Your task to perform on an android device: I want to search for a hotel in London on the 21st of December for my stay as my flight to Newark on 21st of December to meet my dad will have a layover there.
Image 0: 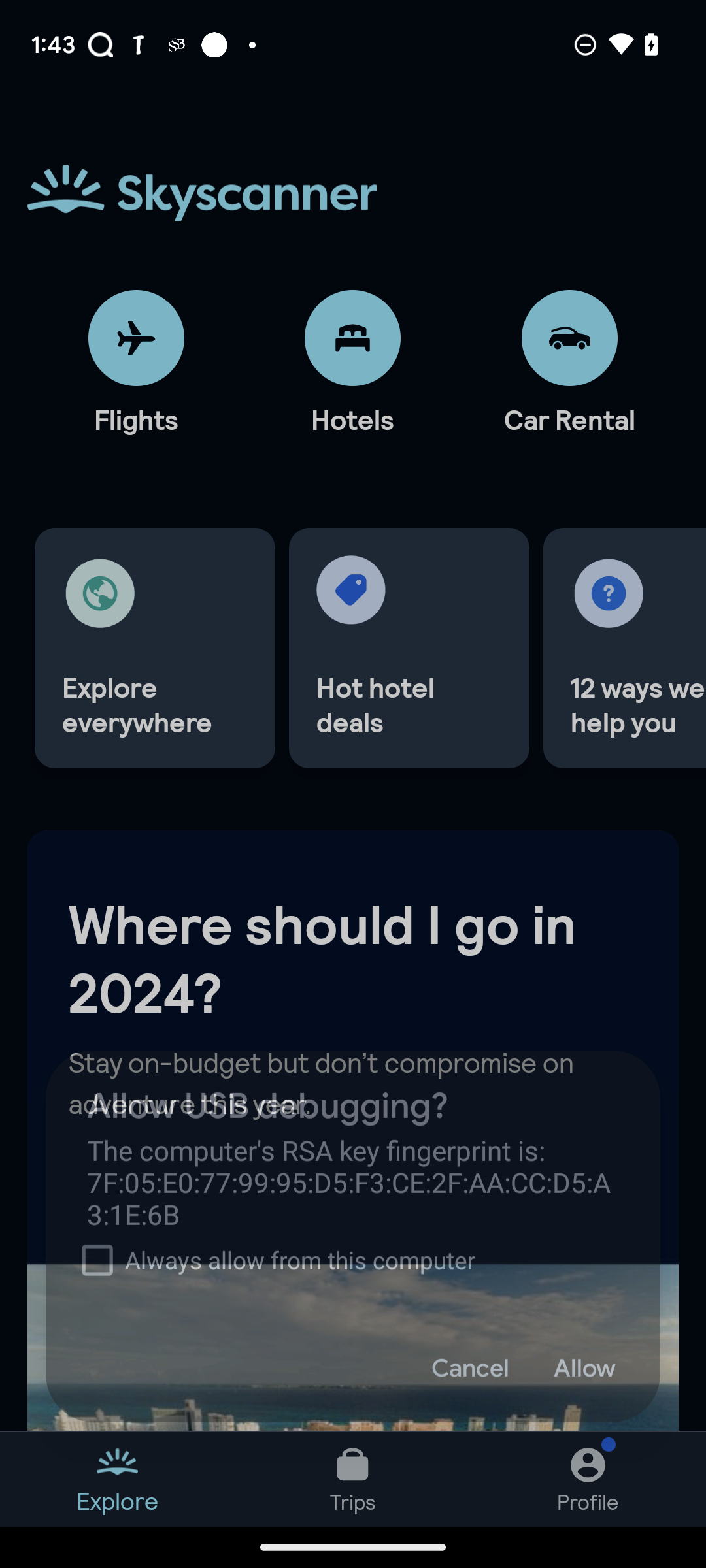
Step 0: wait
Image 1: 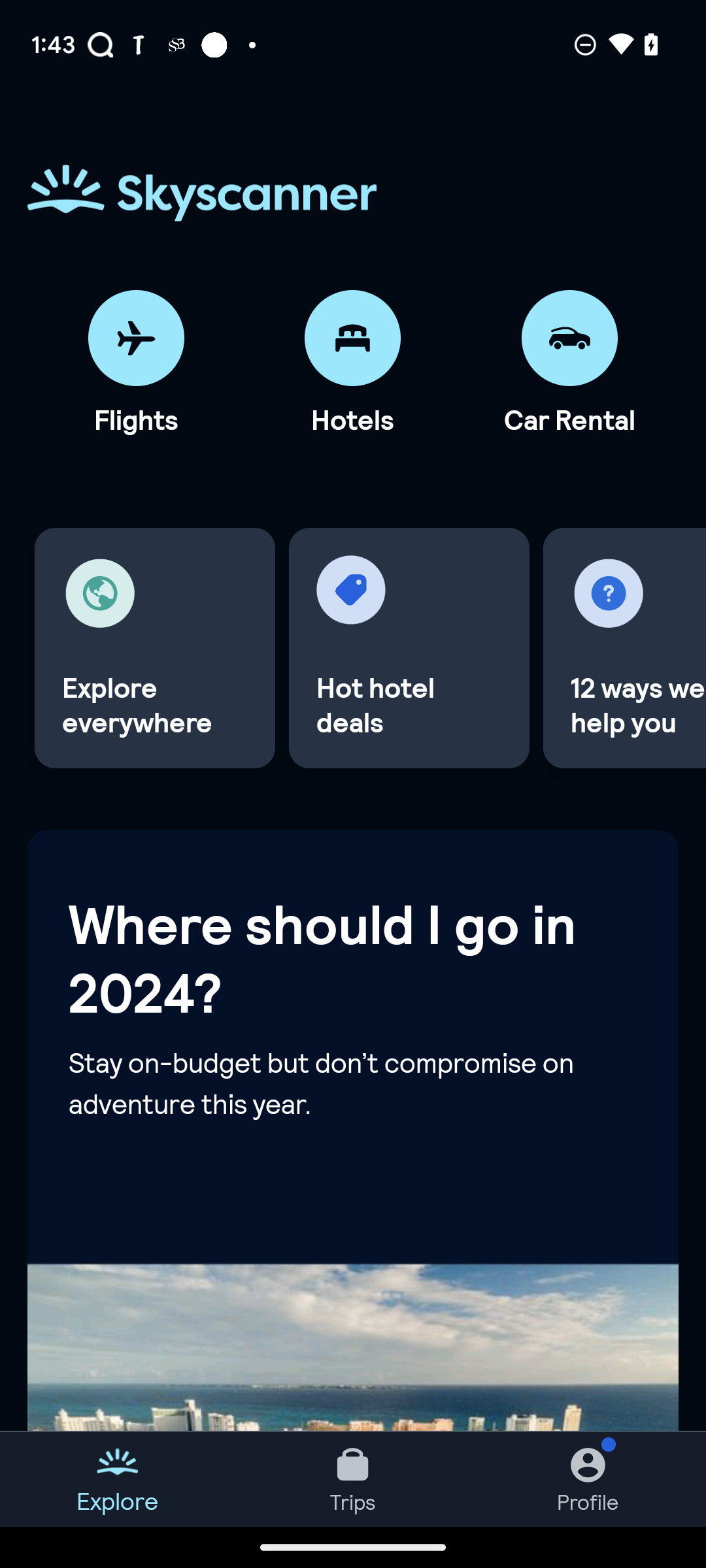
Click on the Hotels option.
Step 1: click (352, 338)
Image 2: 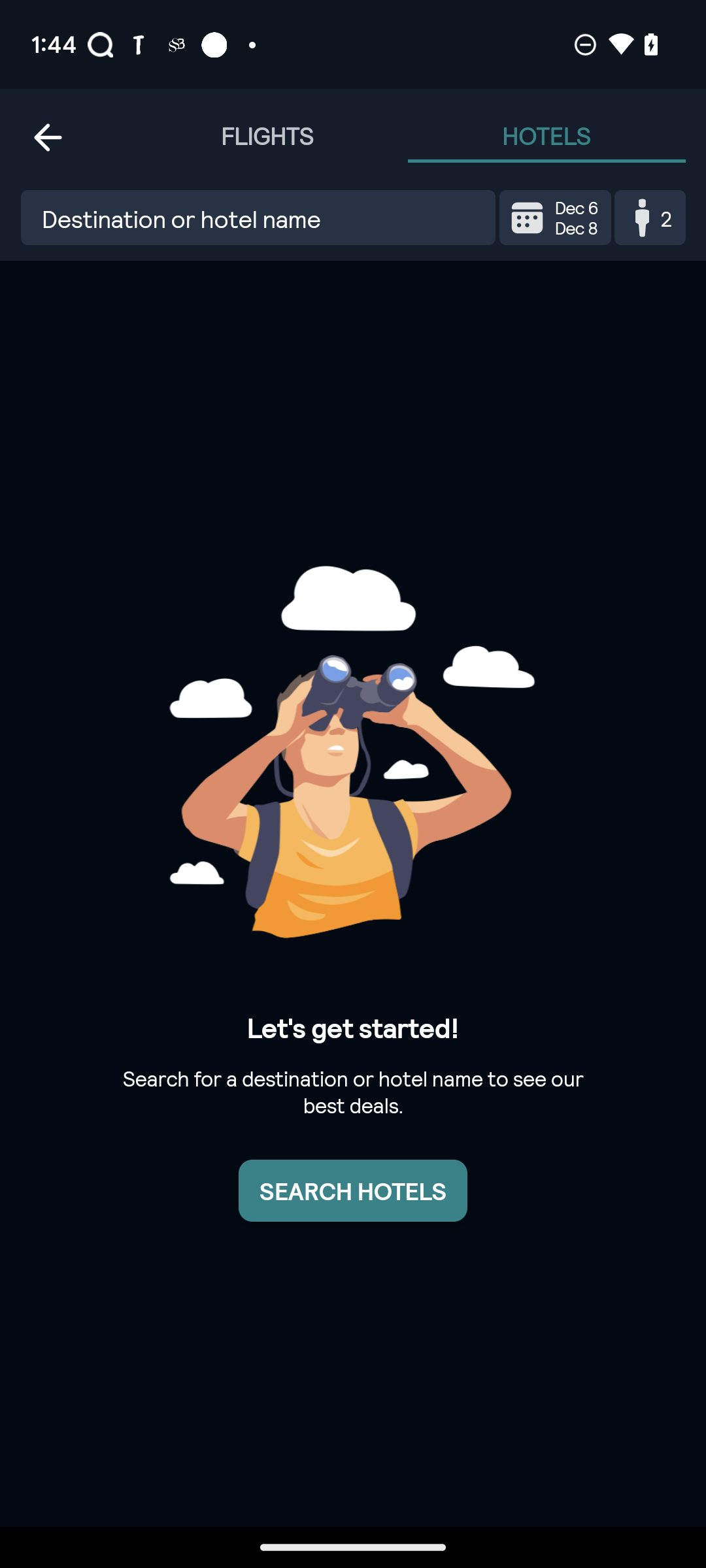
Click on the destination text box.
Step 2: click (265, 218)
Image 3: 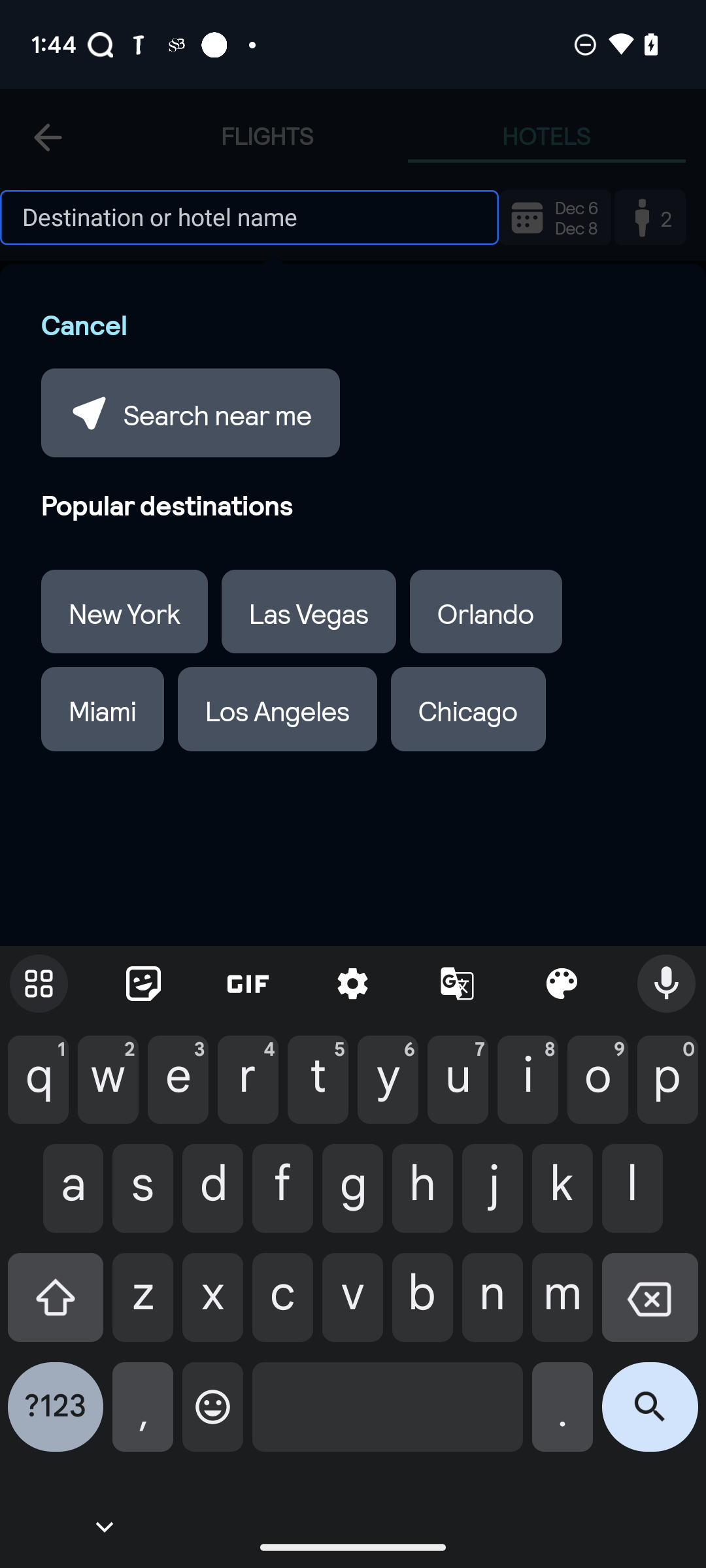
Enter London in the text box.
Step 3: type "London"
Image 4: 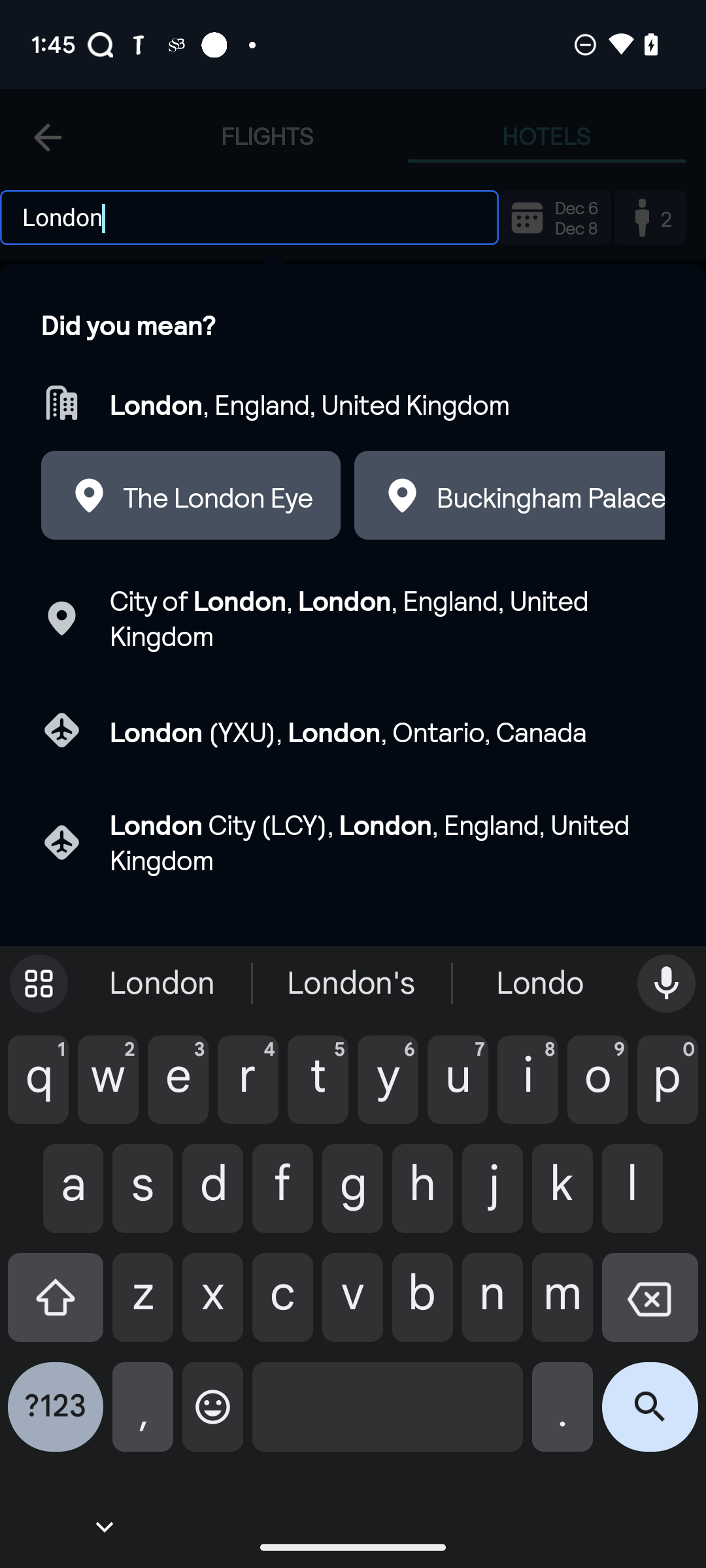
Click on the London city airport.
Step 4: click (372, 841)
Image 5: 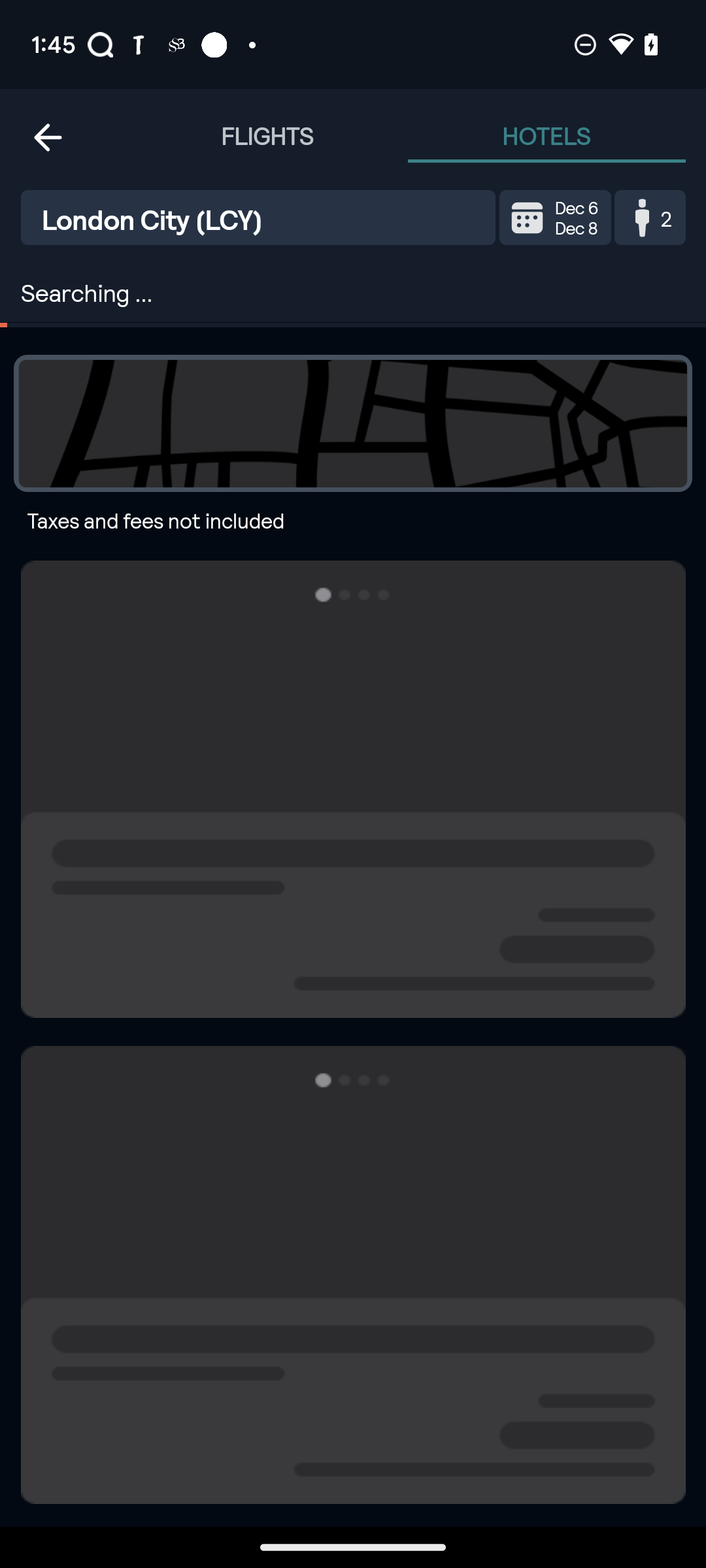
Click on the London city airport.
Step 5: wait